Your task to perform on an android device: I don't have any measuring tape, and I need them for my projects, so I decided to buy a measuring tape from the PDTO brand, so search for the PDTO measuring tape in the Joom app.
Image 0: 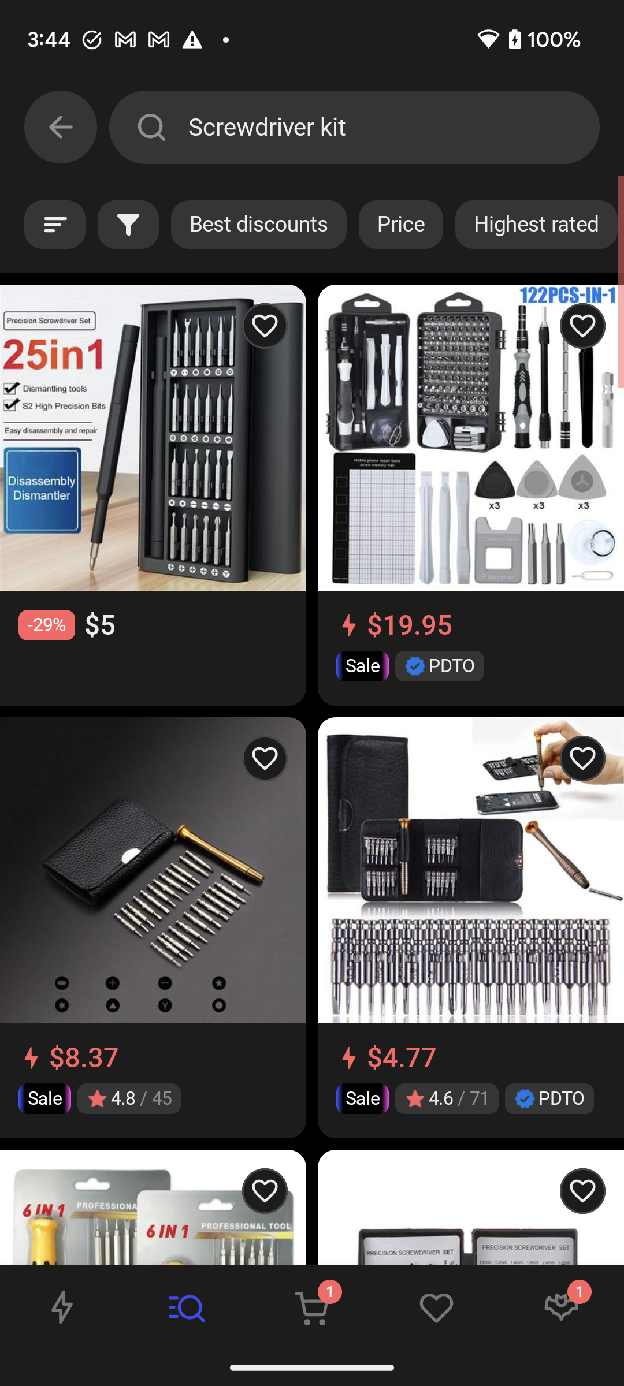
Click on the search icon at the top of the screen
Step 0: click (151, 127)
Image 1: 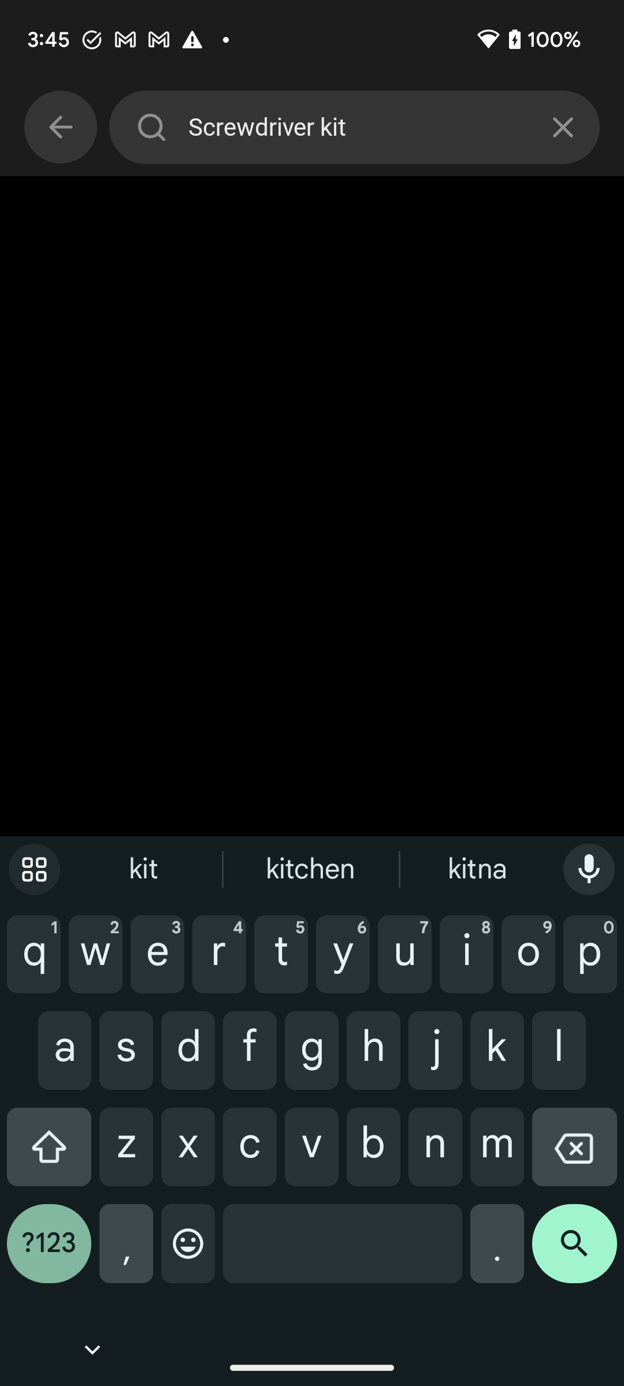
Click on the cross icon of the search bar to clear the search bar
Step 1: click (563, 127)
Image 2: 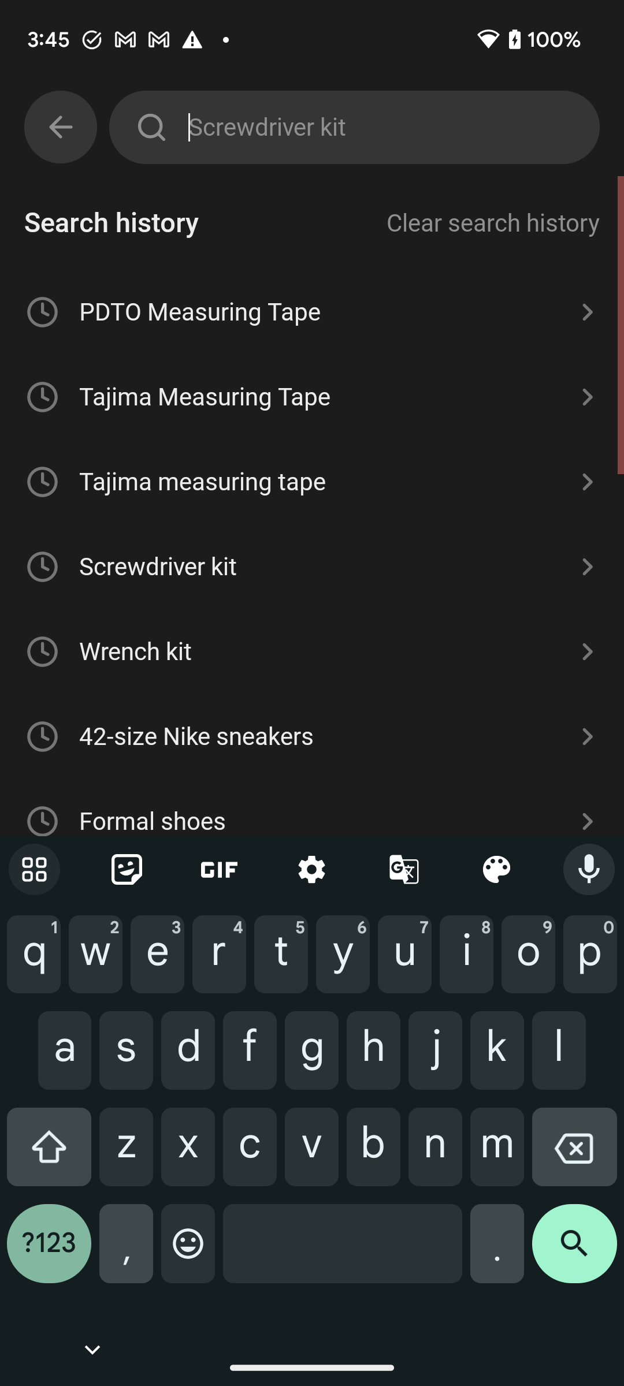
Type PDTO measuring tape in the search bar to search for the measuring tape.
Step 2: type "PDTO measuring tape."